Your task to perform on an android device: I am left with only a few T-shirts , Search for T-shirts in the Zara app
Image 0: 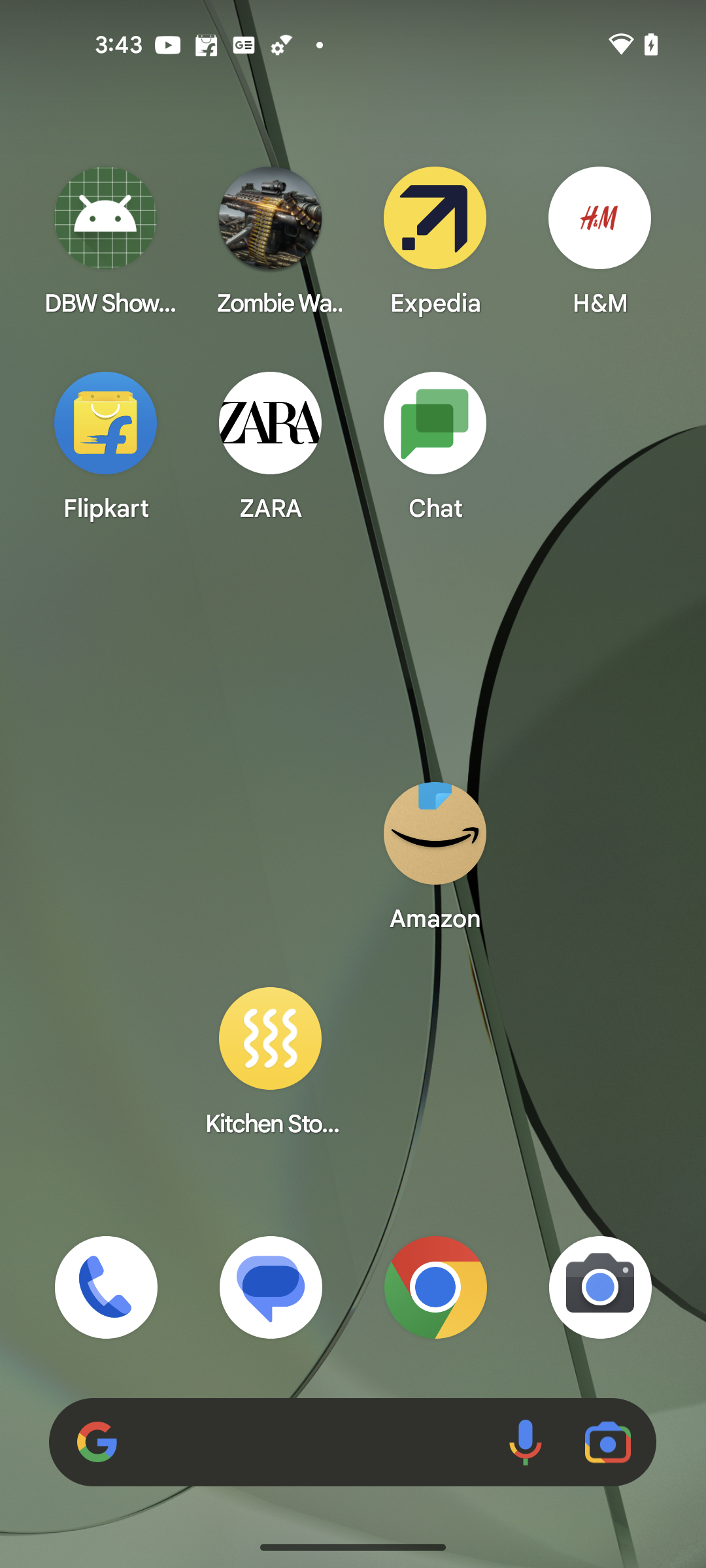
Open the Zara app
Step 0: open app "ZARA"
Image 1: 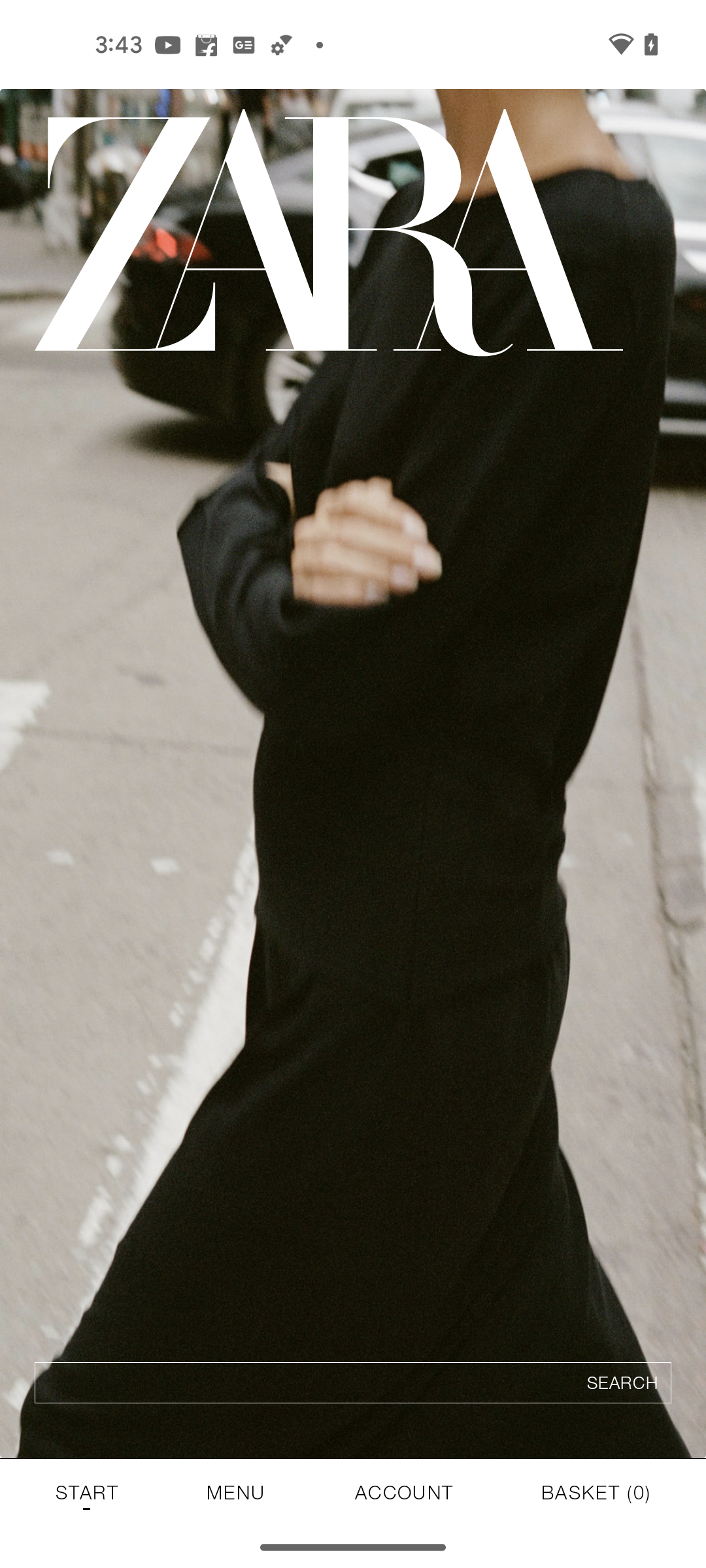
Click on the search bar at the bottom of the screen
Step 1: click (353, 1382)
Image 2: 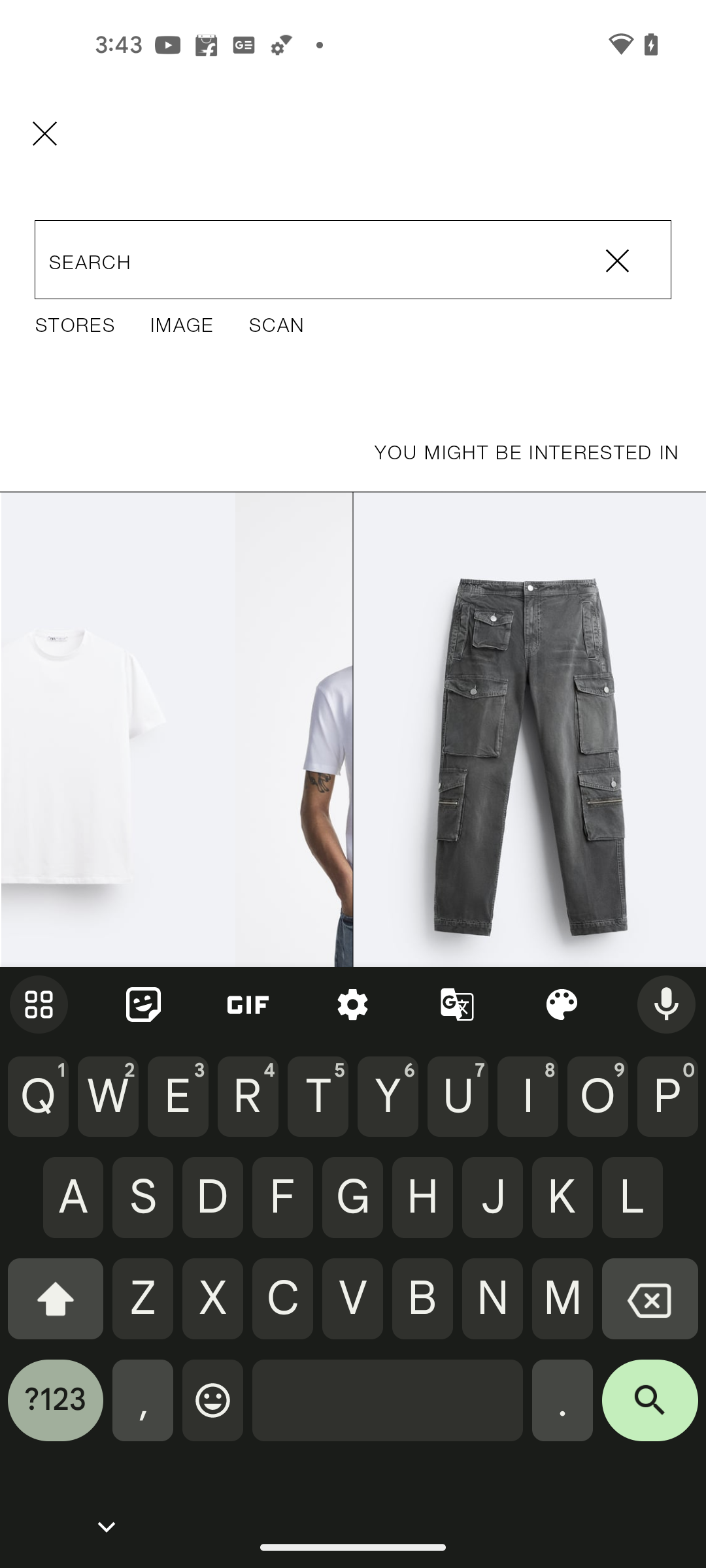
Search for T-Shirt in the search bar
Step 2: type "T-Shirt"
Image 3: 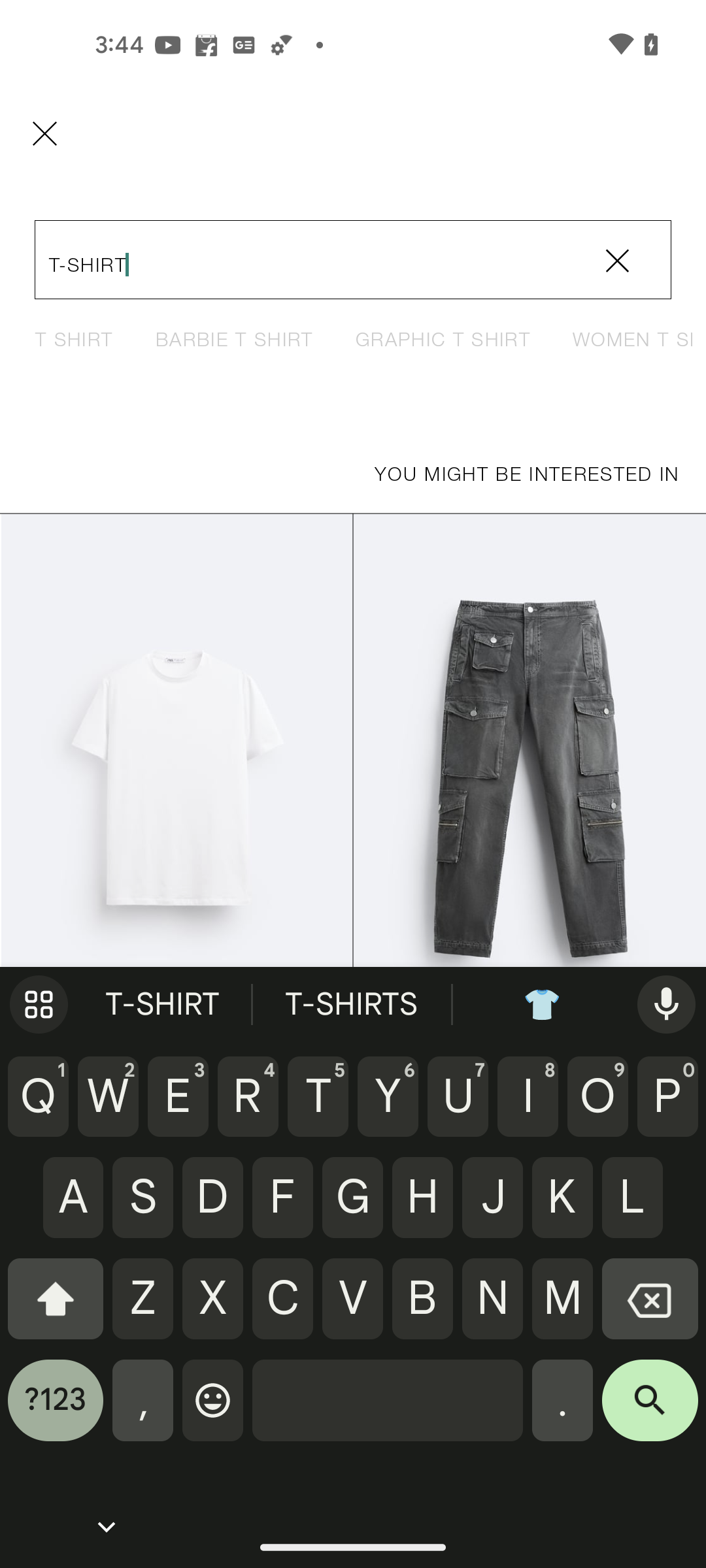
Click on the search button at the bottom right corner of the keyboard
Step 3: click (650, 1410)